Your task to perform on an android device: I would like to see the current status of this bus.
Image 0: 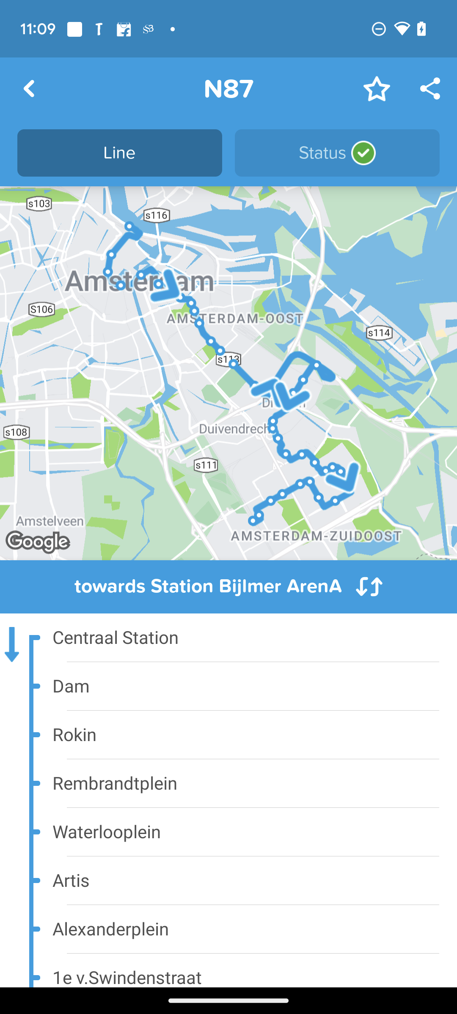
Click on the status button on the top right side of the screen.
Step 0: click (337, 153)